Your task to perform on an android device: launch the peace meditation playlist 
Image 0: 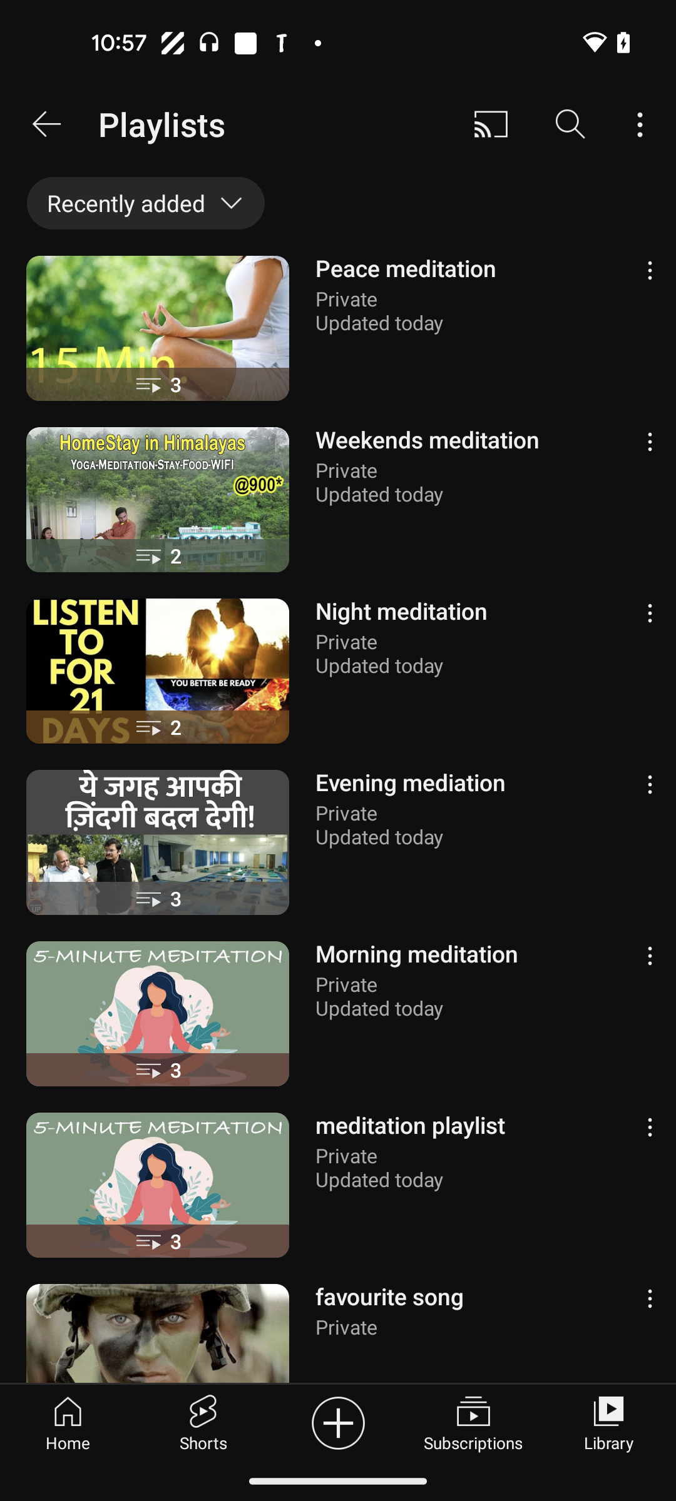
Click on the  peace meditation
Step 0: click (338, 328)
Image 2: 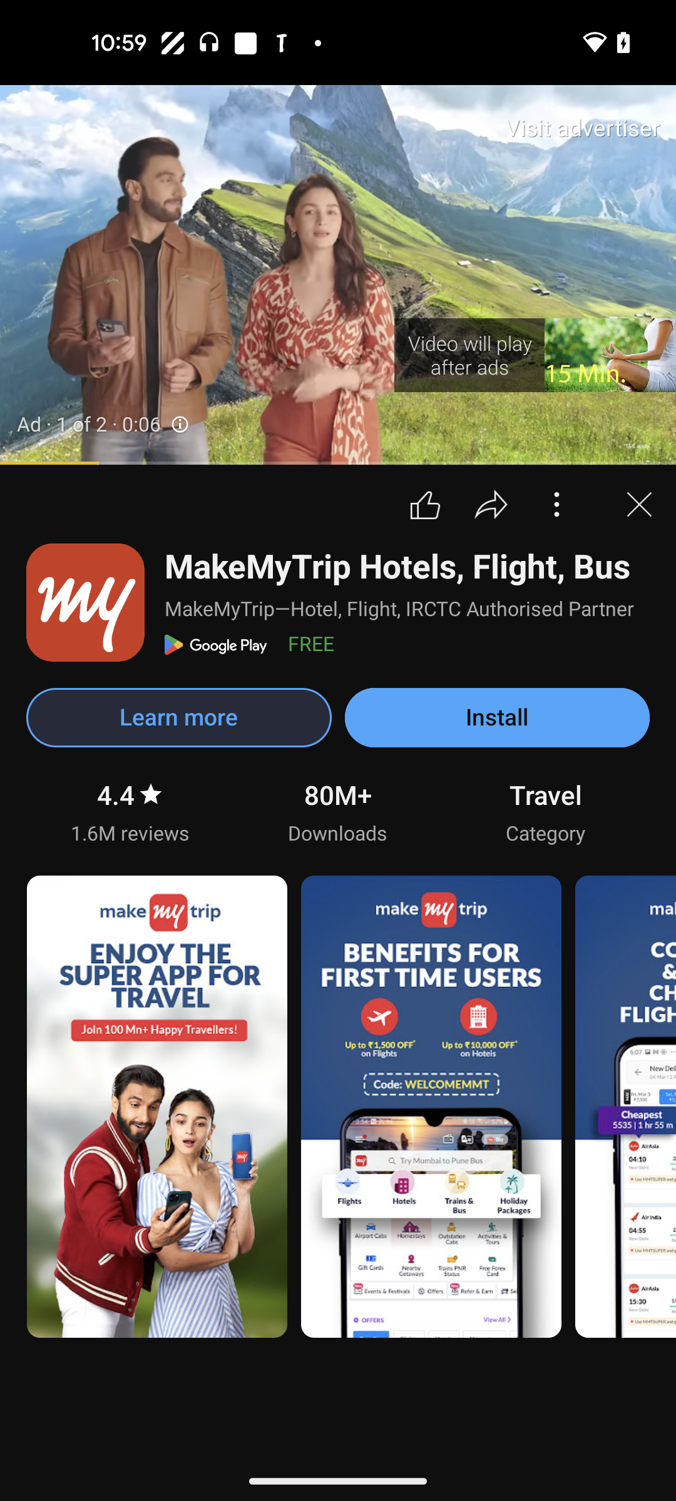
Play the 15 min meditation music relax mind body 
Step 2: wait